Your task to perform on an android device: select the second schedule of the bus. View the arrival and departure times along with the bus stop number and see if the bus is on time or if there is any delay.
Image 0: 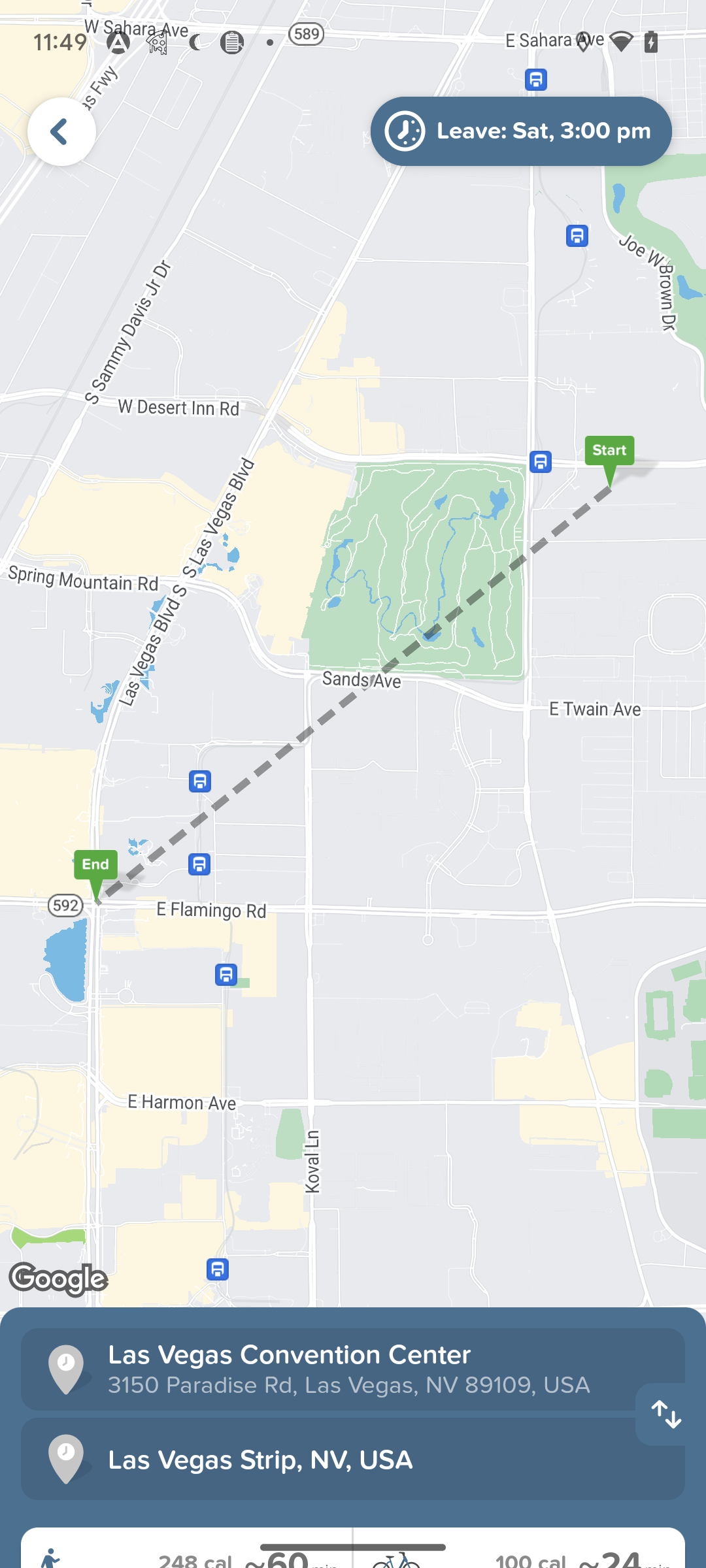
swipe up to view the bus schedule
Step 0: scroll down
Image 1: 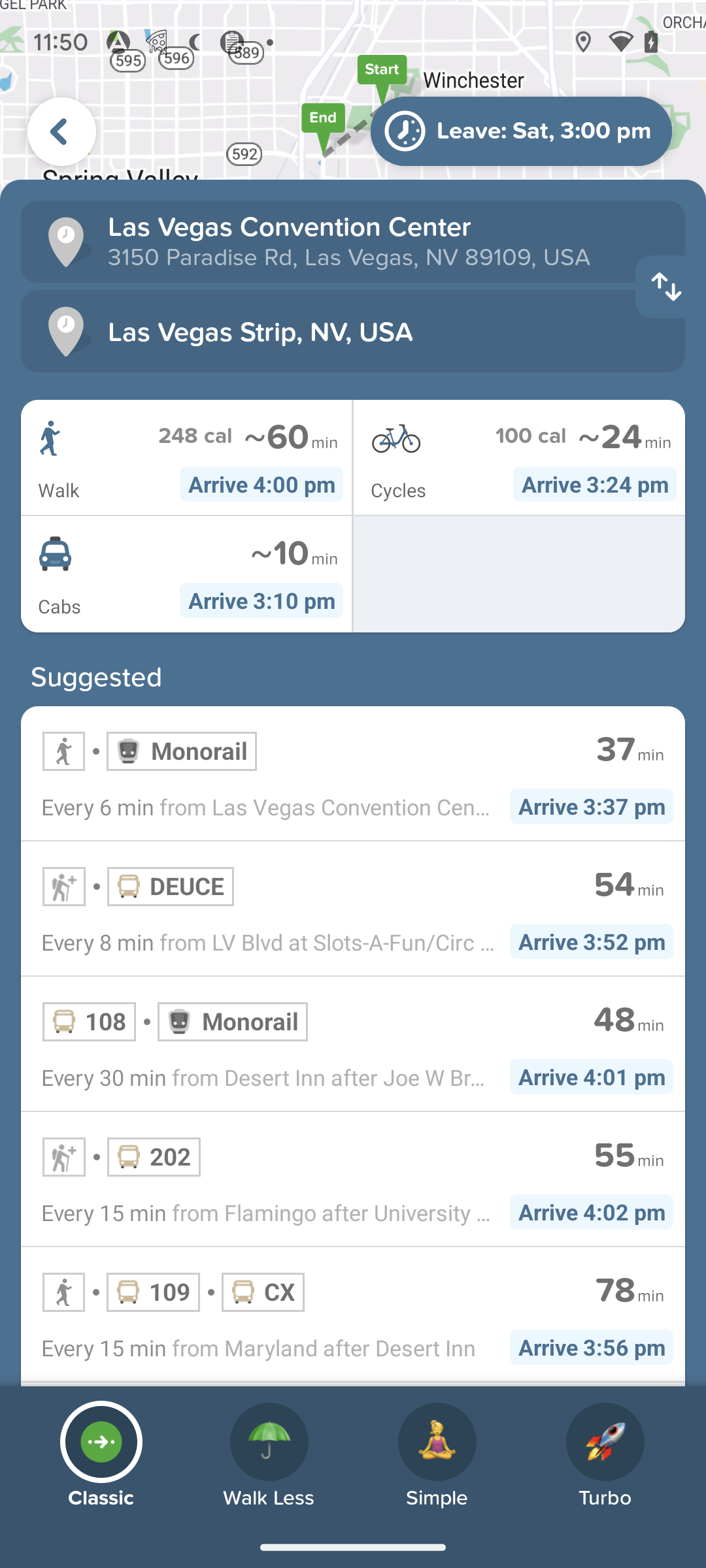
click on the fourth search result 
Step 1: click (353, 1152)
Image 2: 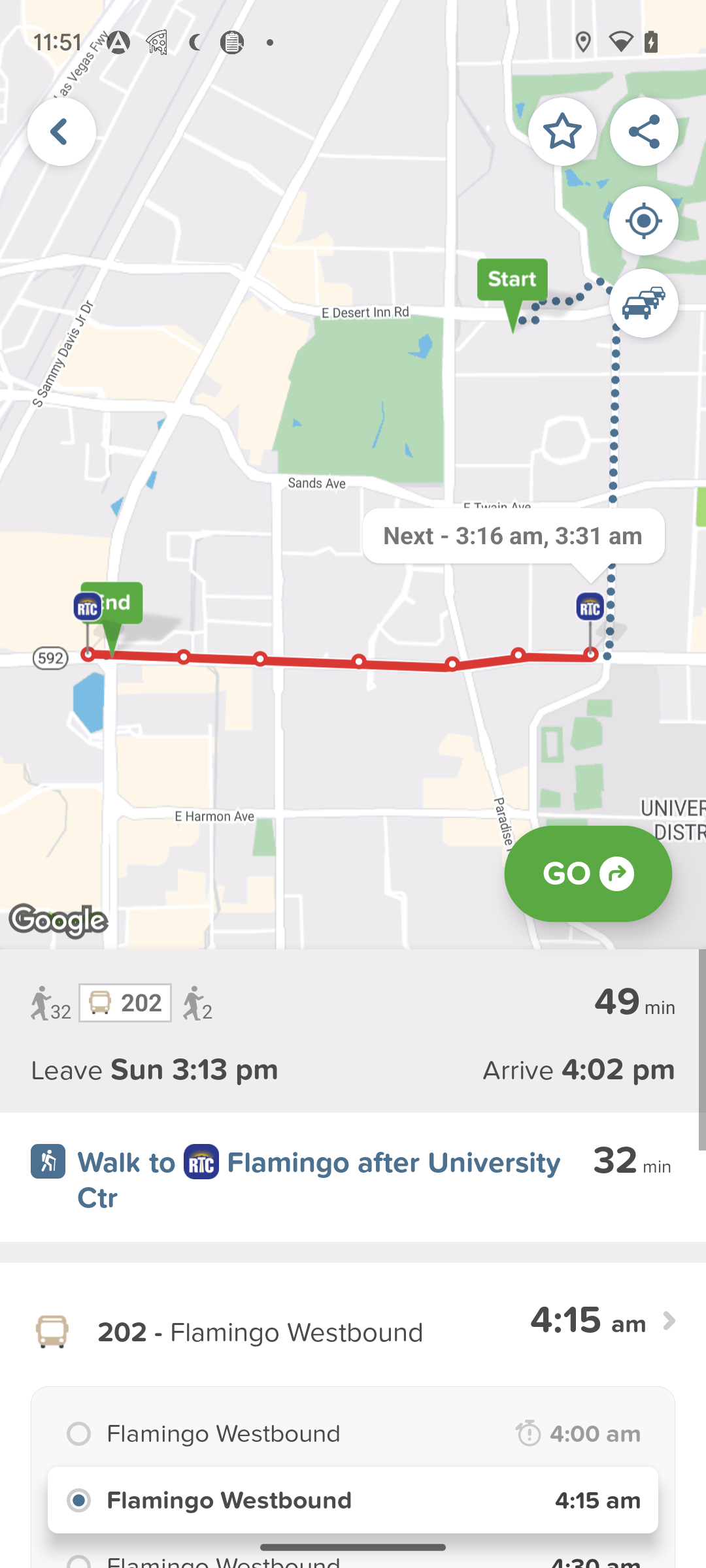
swipe up to view the bus stop number
Step 2: scroll down
Image 3: 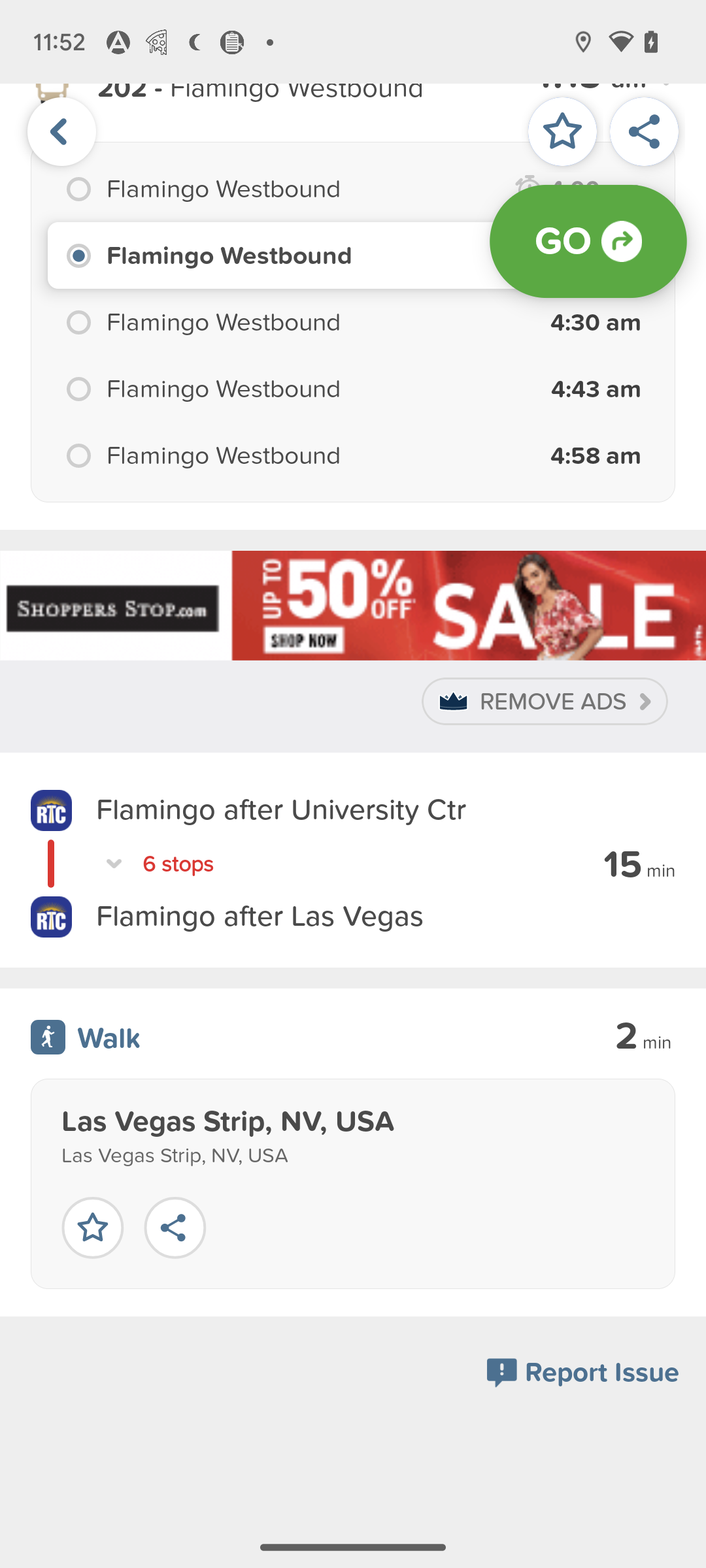
click on the 6 stops 
Step 3: click (178, 864)